Your task to perform on an android device: In the Adidas app, look for the Shoes with the Stretch filter for better style.
Image 1: 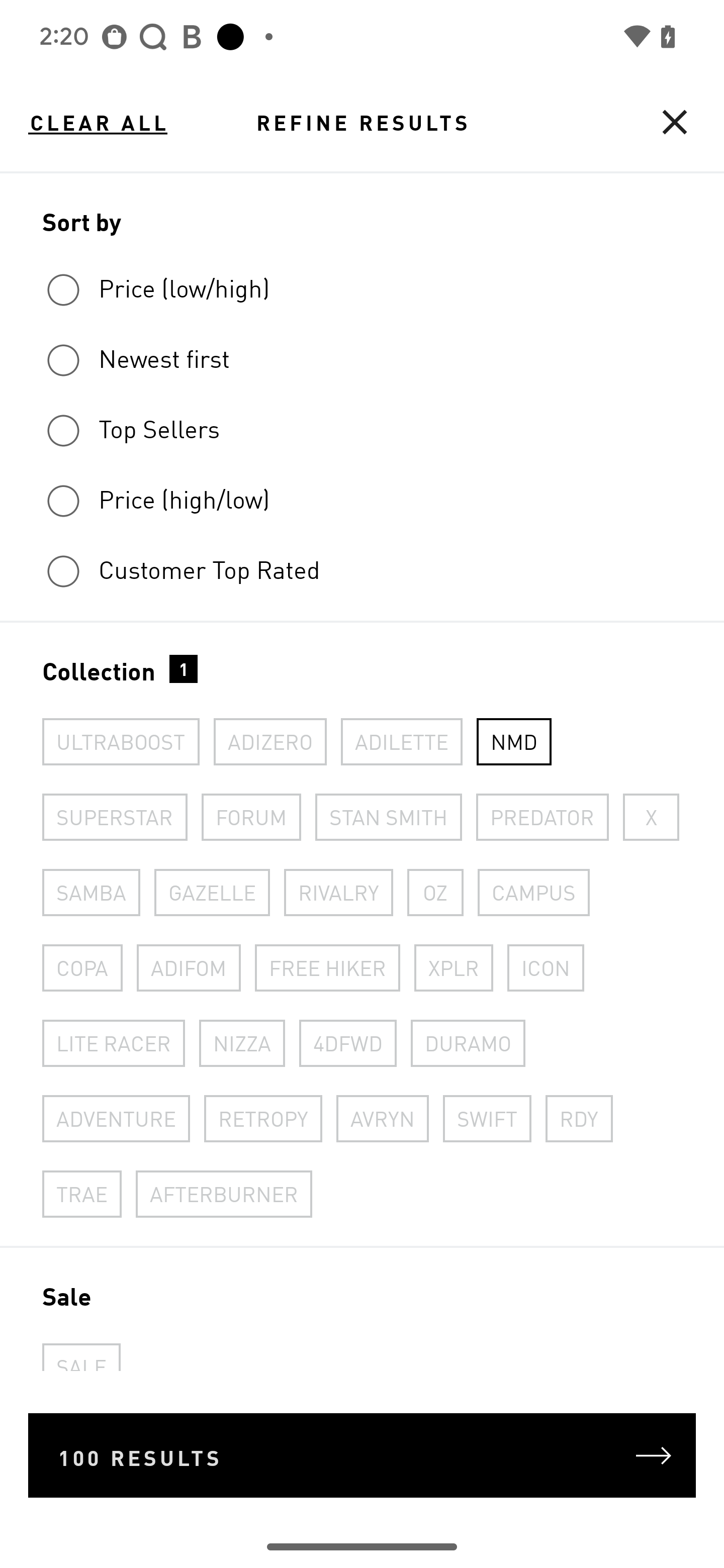
Swipe up on the screen
Step 1: scroll down
Image 2: 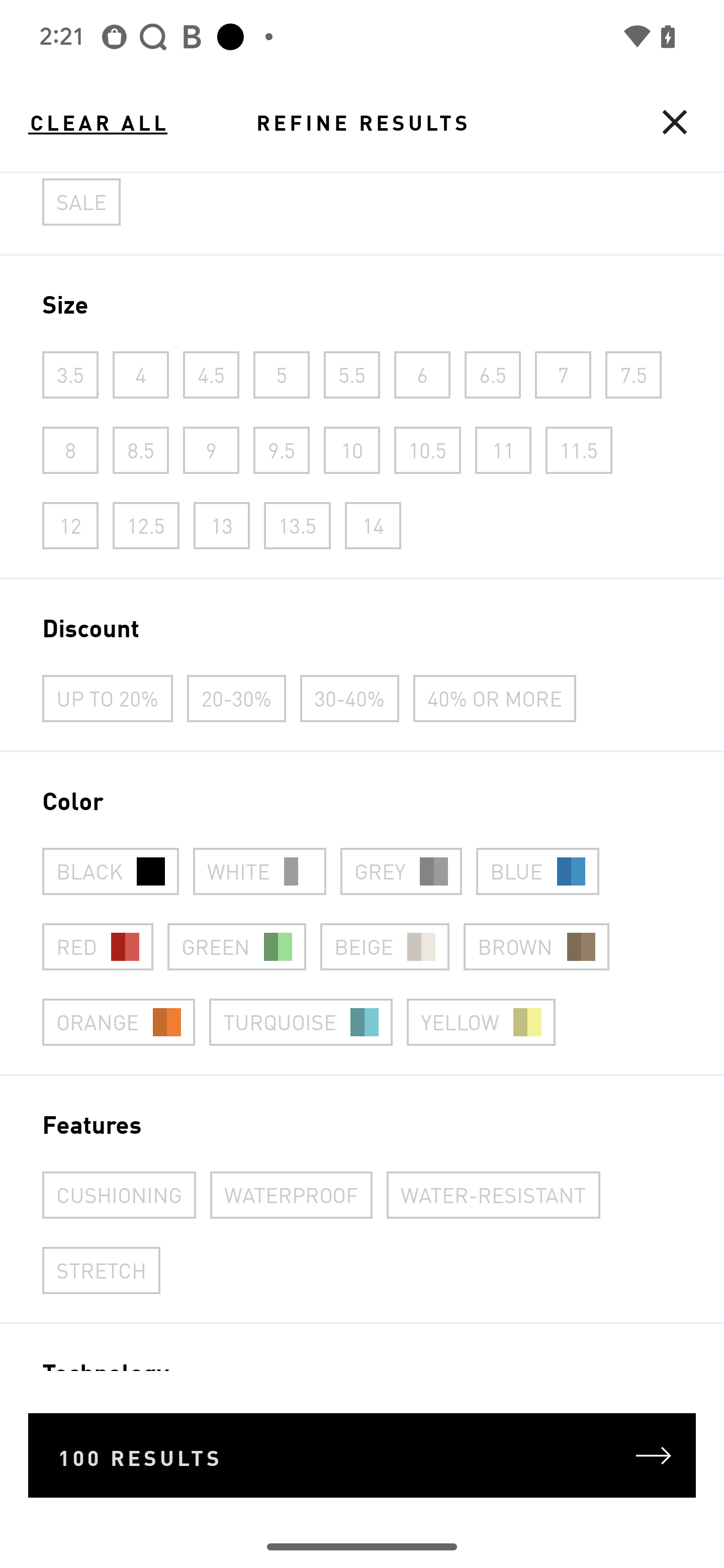
Click on the Stretch feature 
Step 2: click (101, 1268)
Image 3: 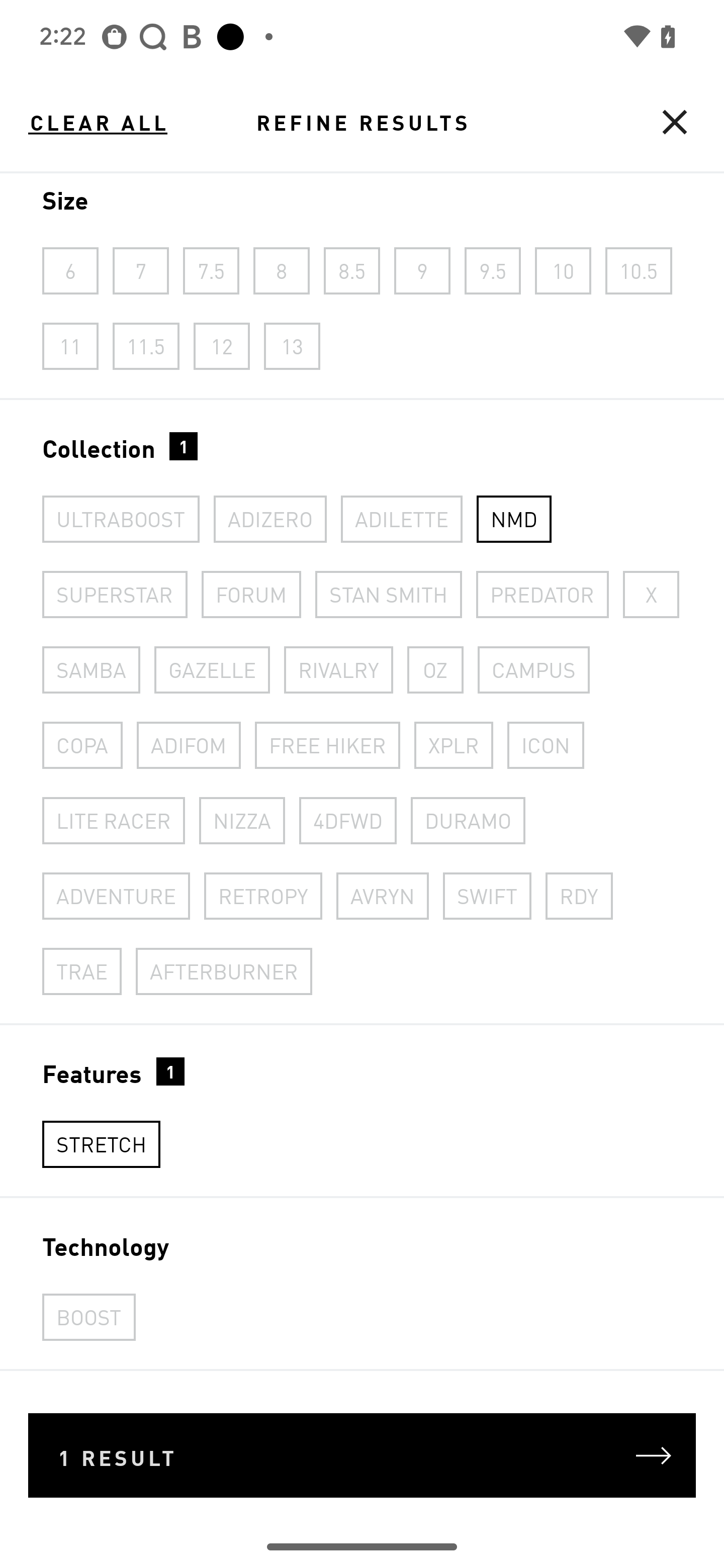
Click on the result
Step 3: click (479, 1435)